Your task to perform on an android device: I want to save this apfelstrudel desert recipe because it will help me in the future, so save the recipe for apfelstrudel desert in the Kitchen Stories app.
Image 0: 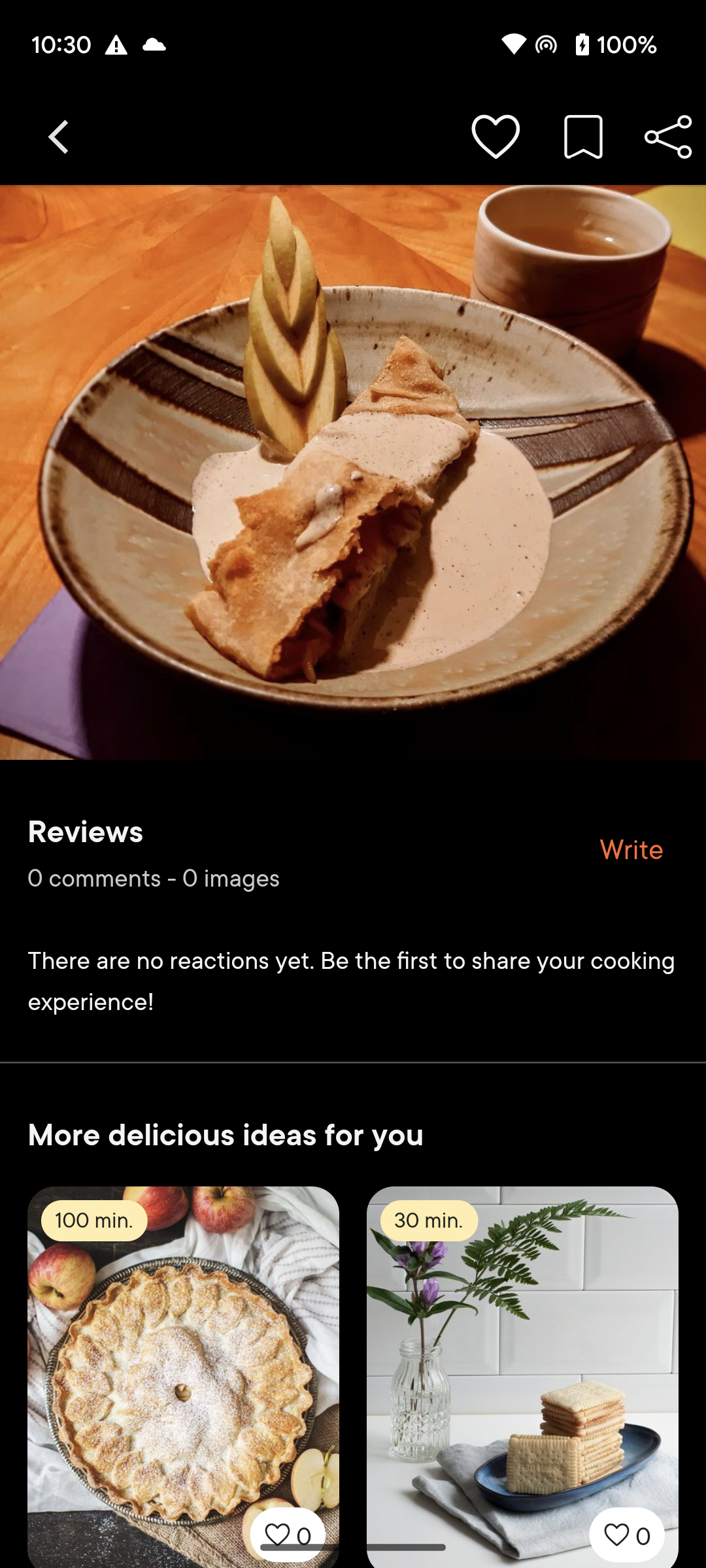
Click on the save icon at the top right corner of the screen to save this recipe.
Step 0: click (582, 137)
Image 1: 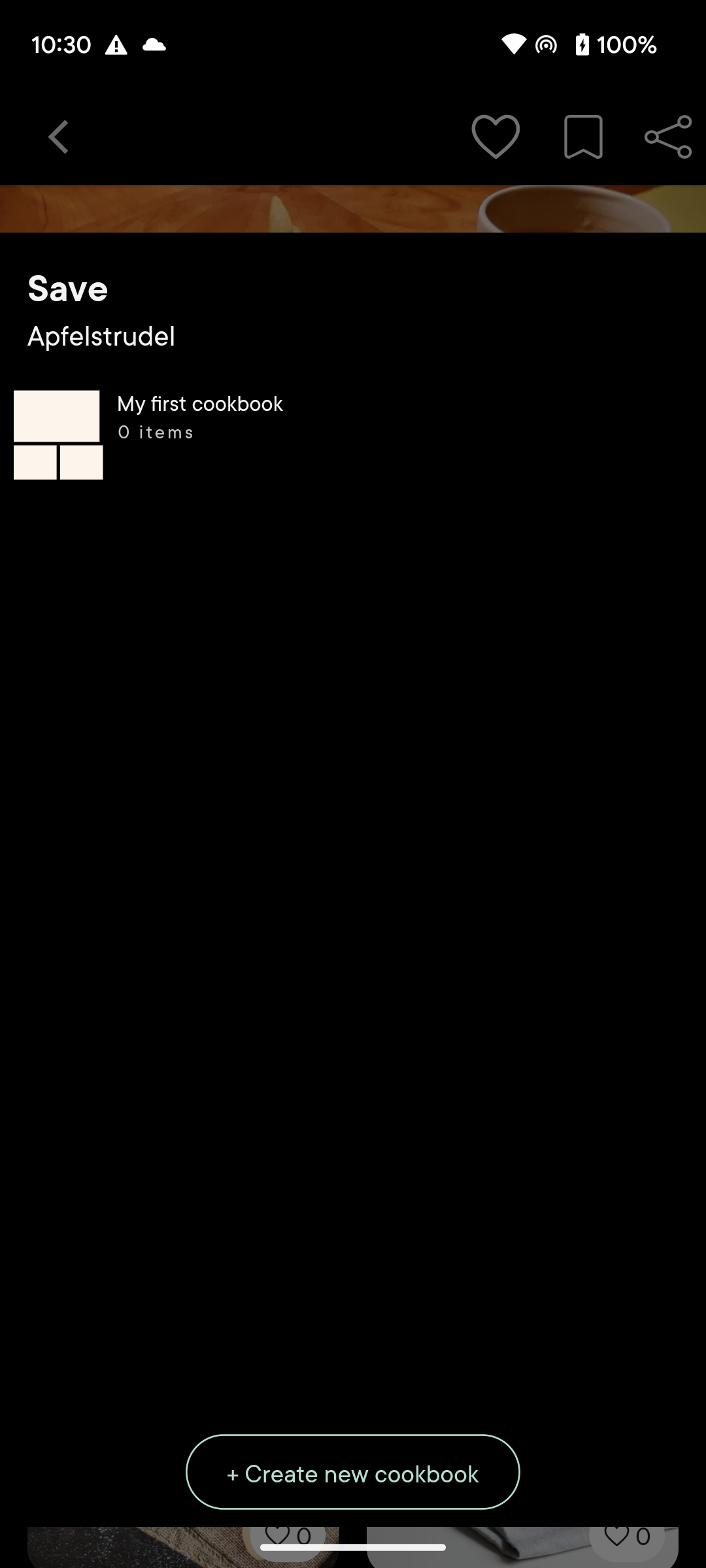
Click on the My first cookbook to save the recipe in this section.
Step 1: click (353, 900)